Your task to perform on an android device: I want to use the IKEA app to look for a tealight holder in the Decoration category since I need to beautify my living room.
Image 0: 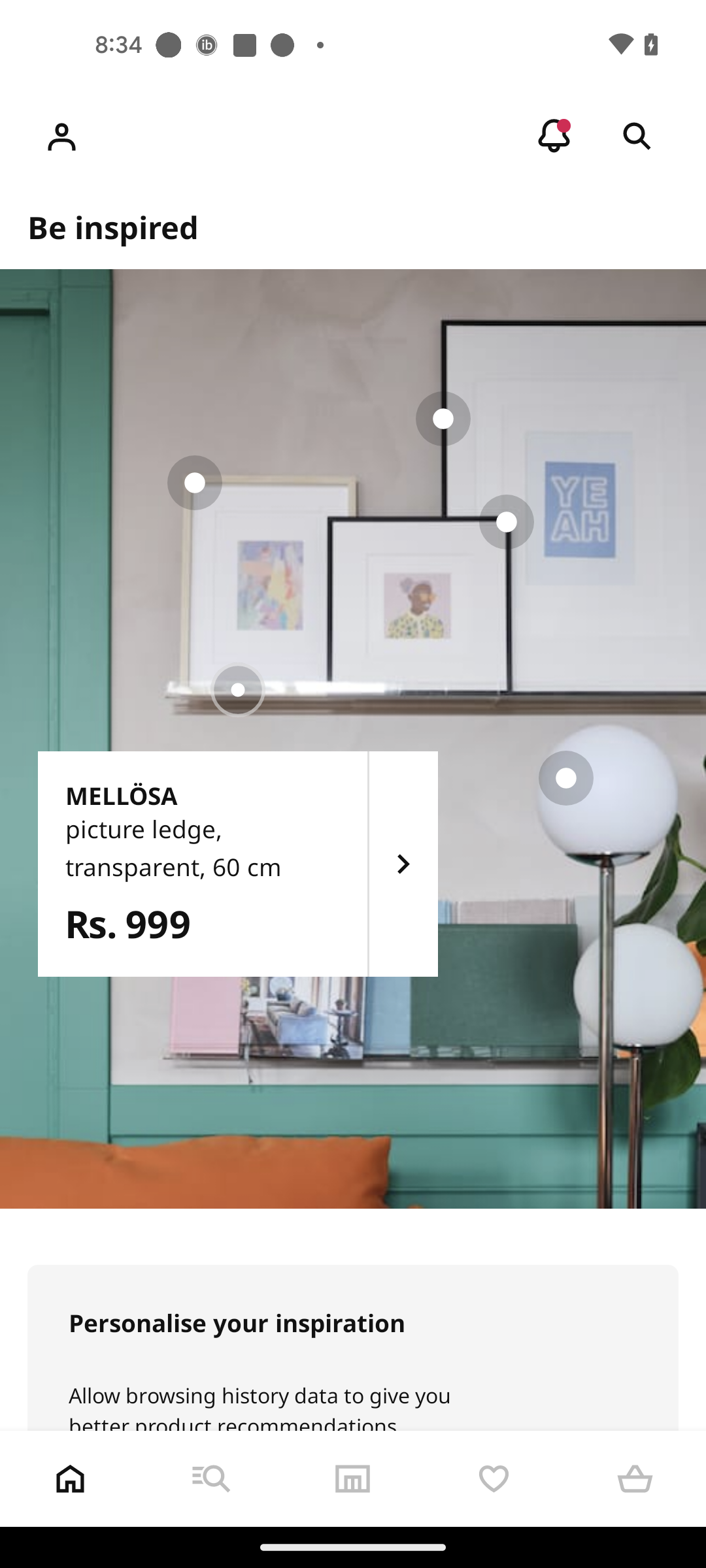
Go to the Search tab
Step 0: click (212, 1478)
Image 1: 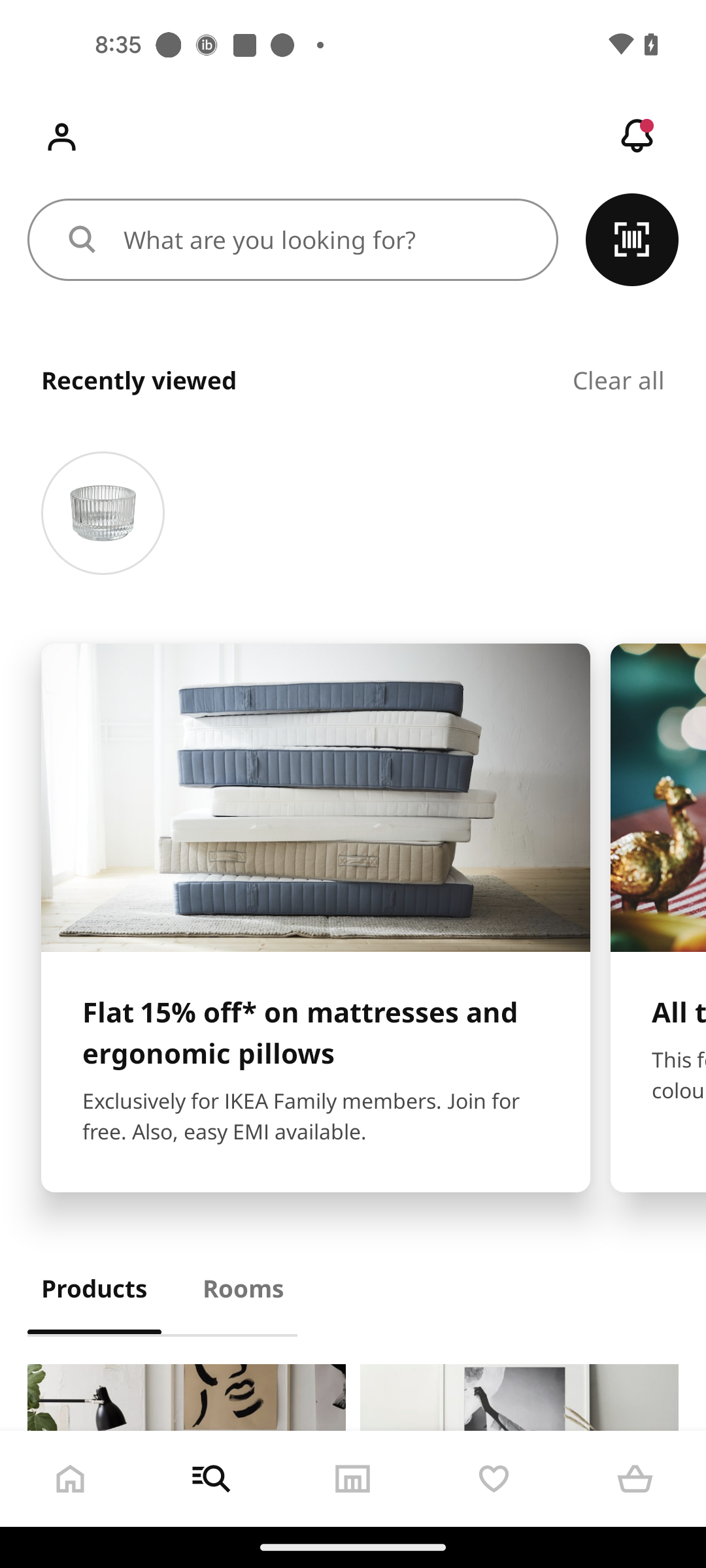
Swipe up to view categories
Step 1: scroll down
Image 2: 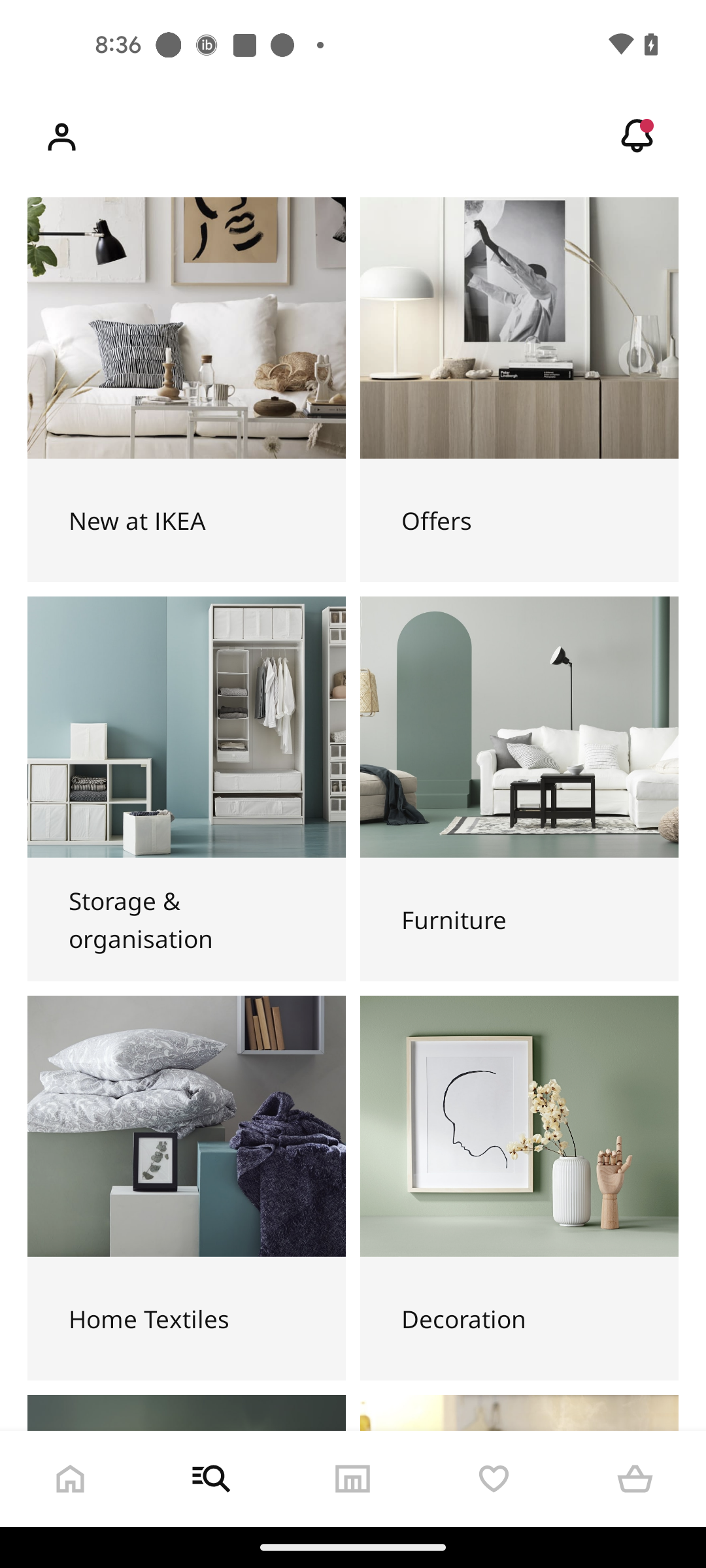
Go to the Decoration category
Step 2: click (519, 1318)
Image 3: 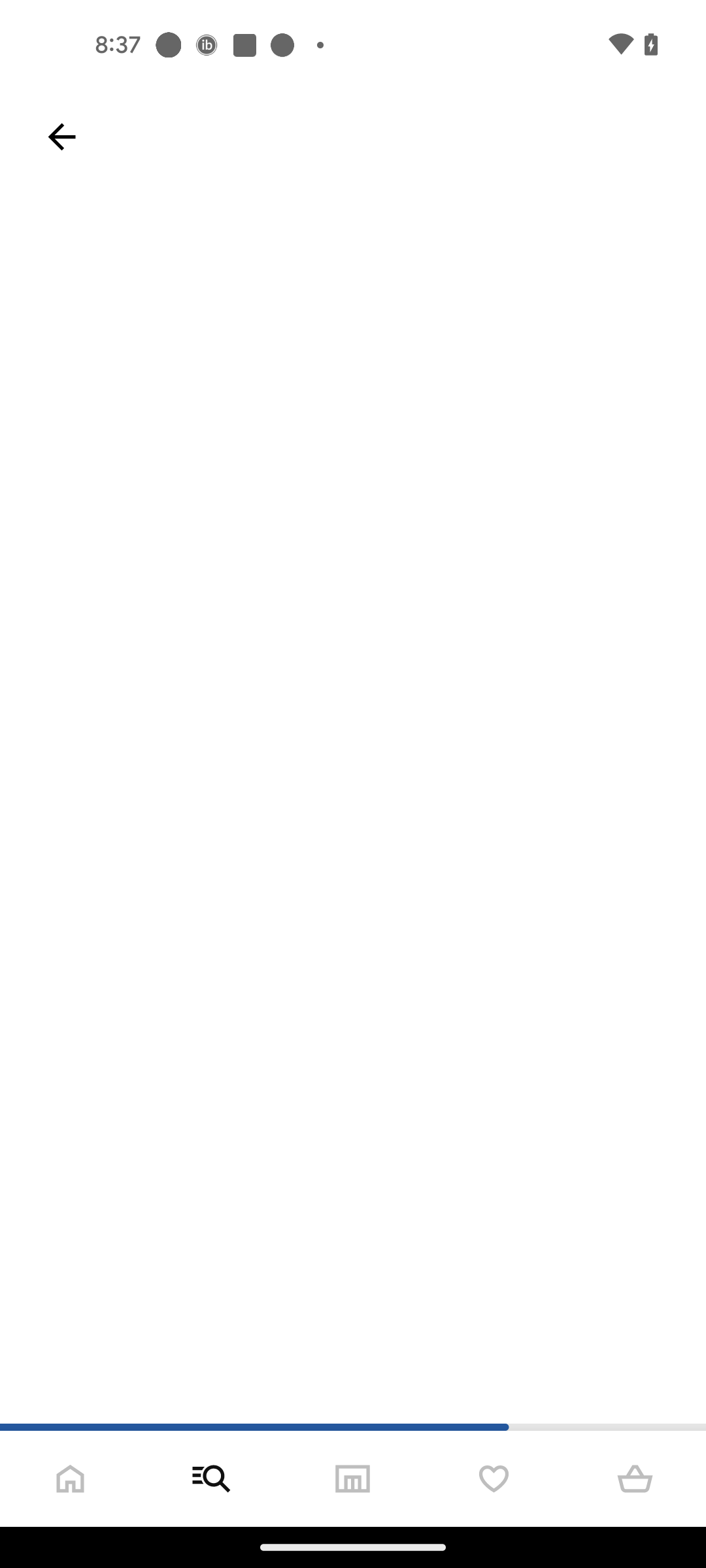
Go to the Decoration category
Step 3: wait
Image 4: 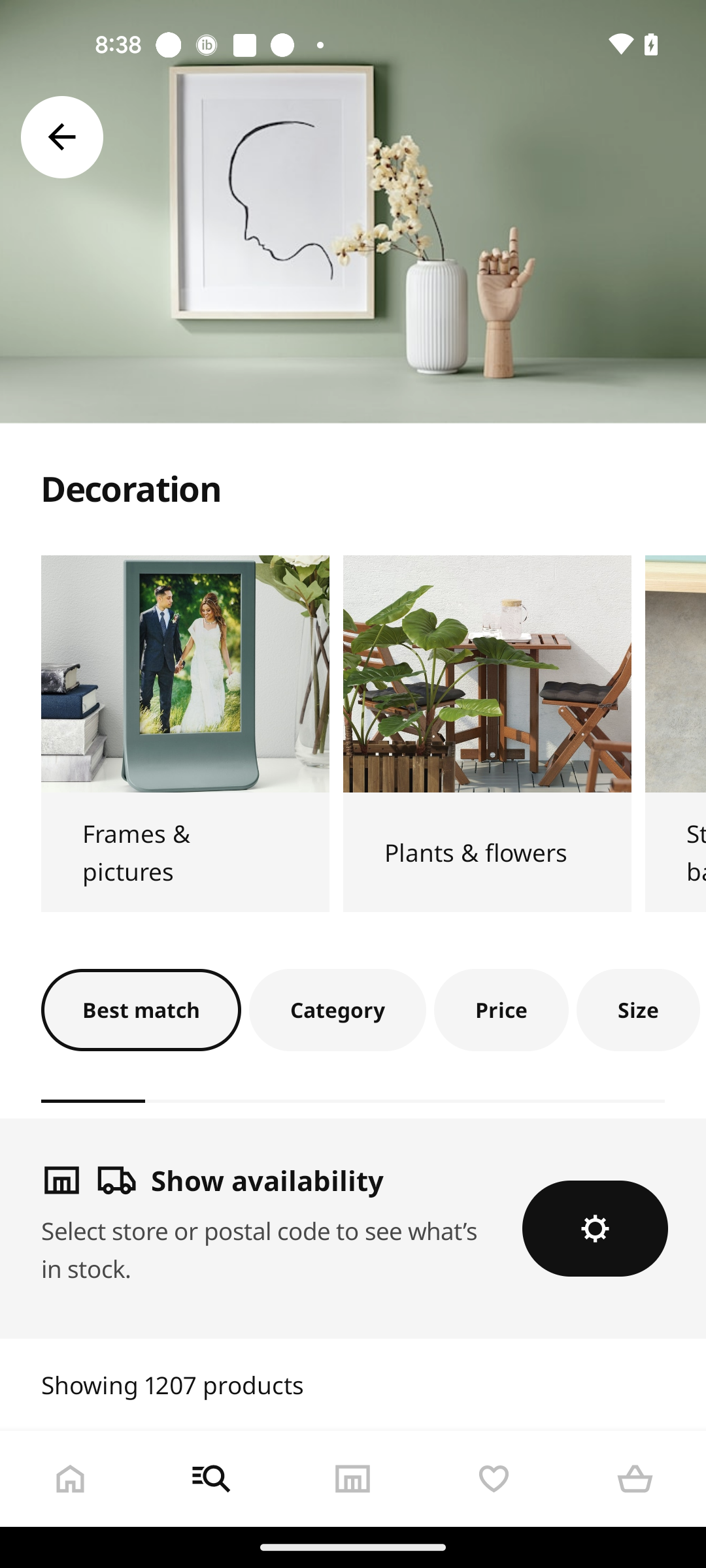
Swipe up to view Tealight holder lights
Step 4: scroll down
Image 5: 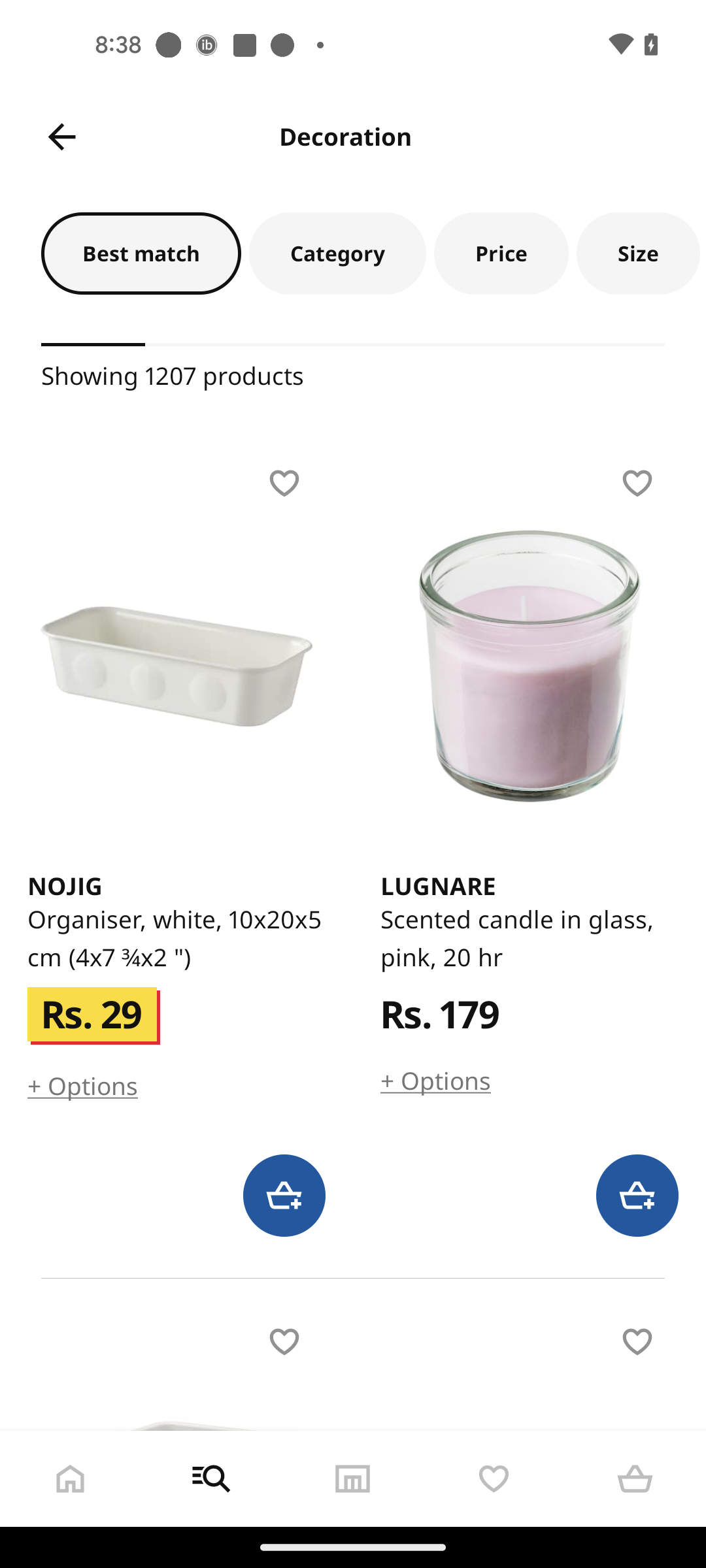
Swipe up to view Tealight holder lights
Step 5: scroll down